Your task to perform on an android device: Get directions to Savannah, GA, in the CruiseMapper app.
Image 0: 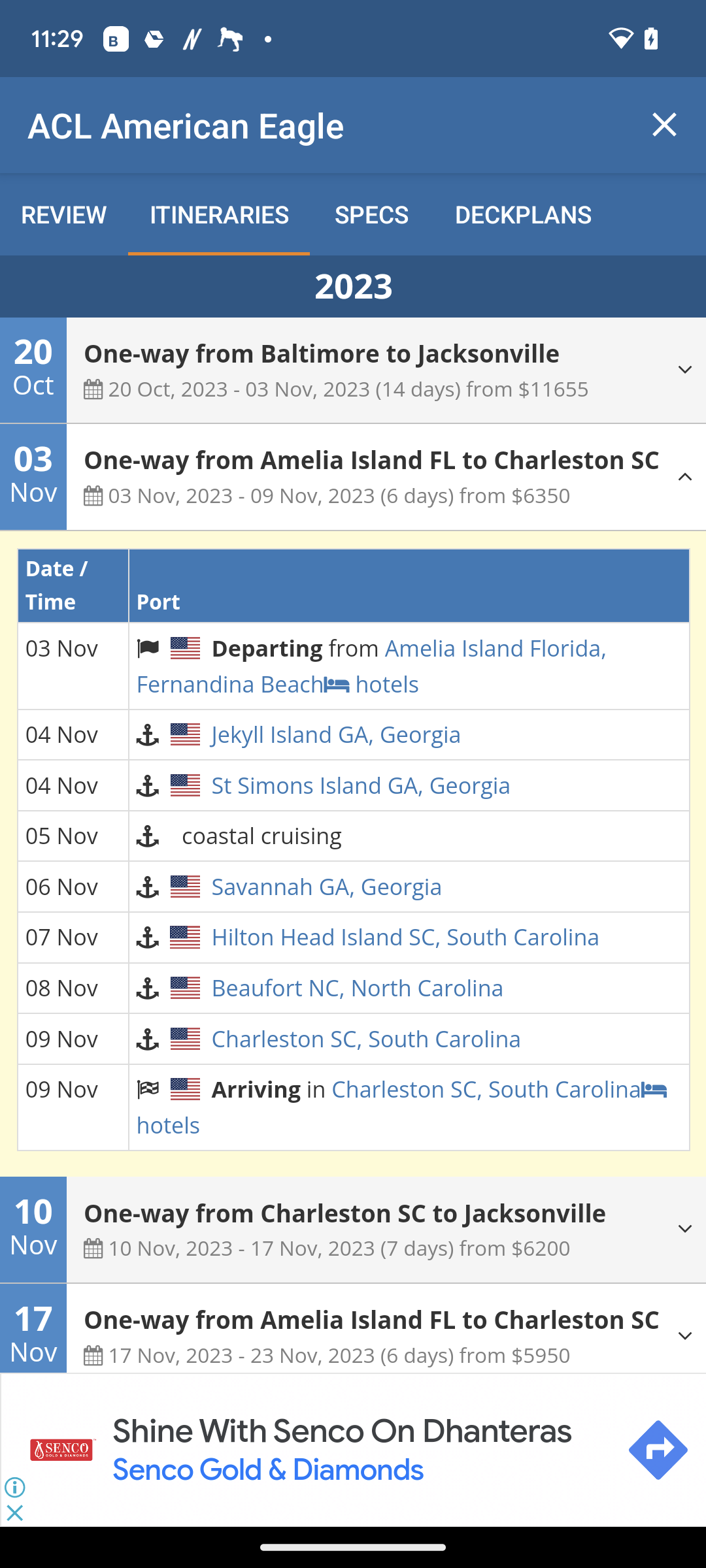
Click on Savannah in the middle of the screen.
Step 0: click (326, 885)
Image 1: 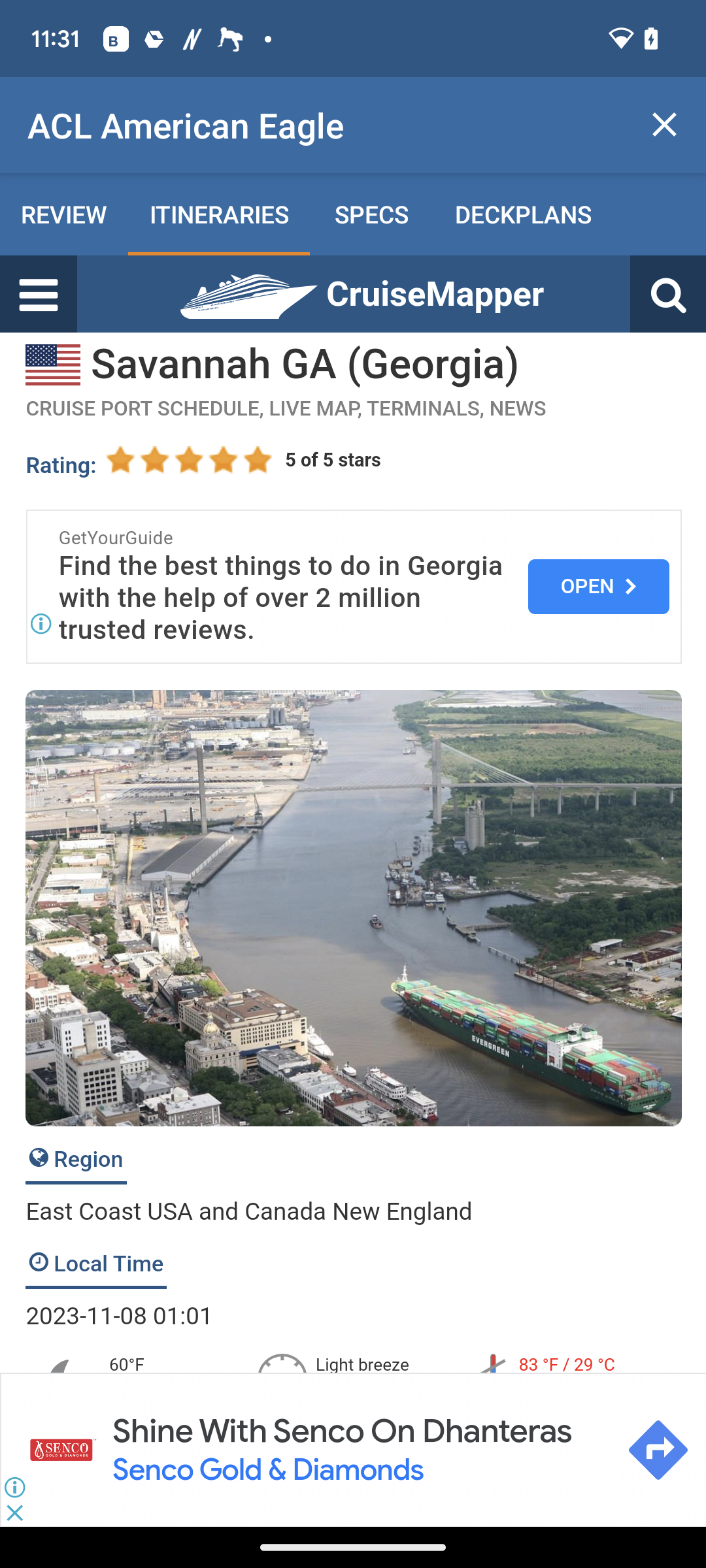
Scroll up
Step 1: scroll down
Image 2: 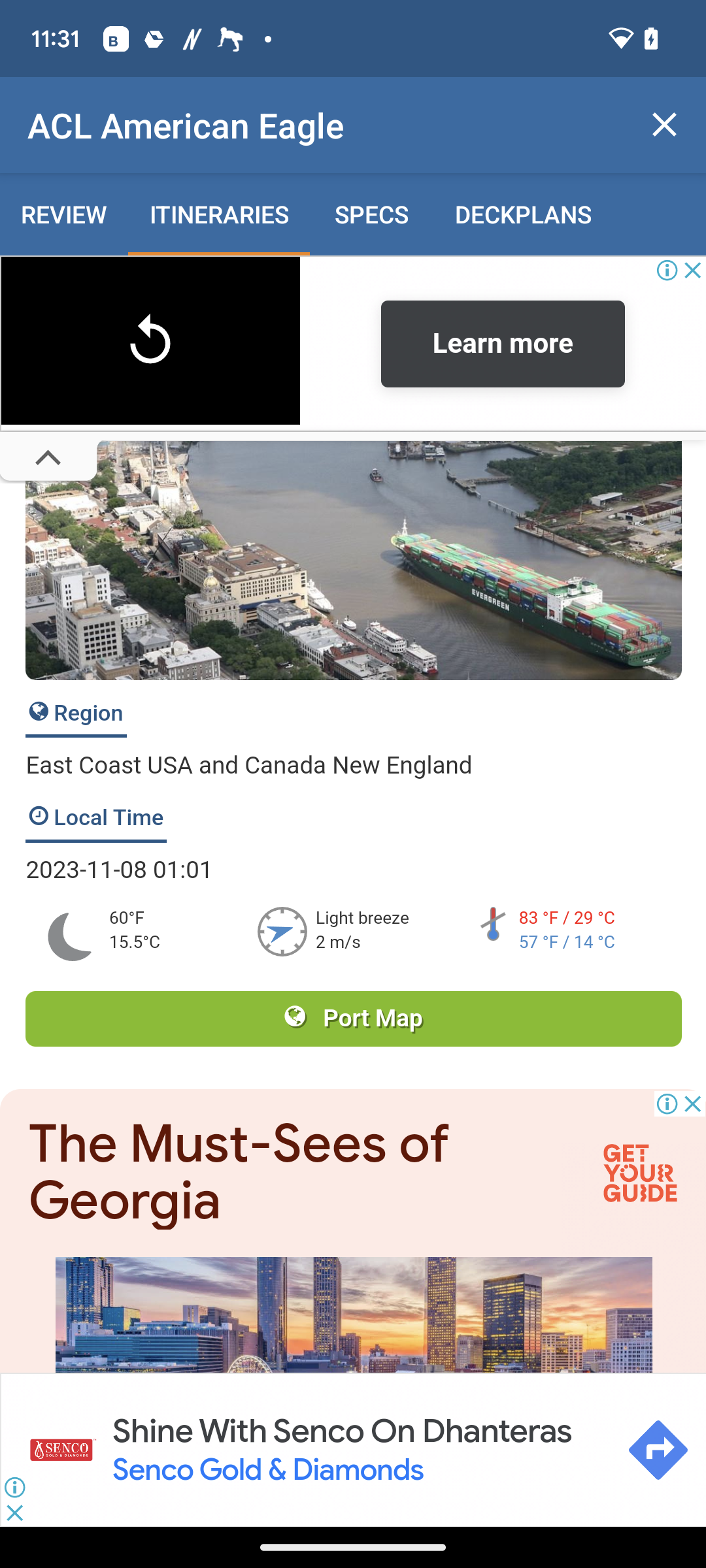
Click on Port Map button in the middle of the screen.
Step 2: click (352, 1019)
Image 3: 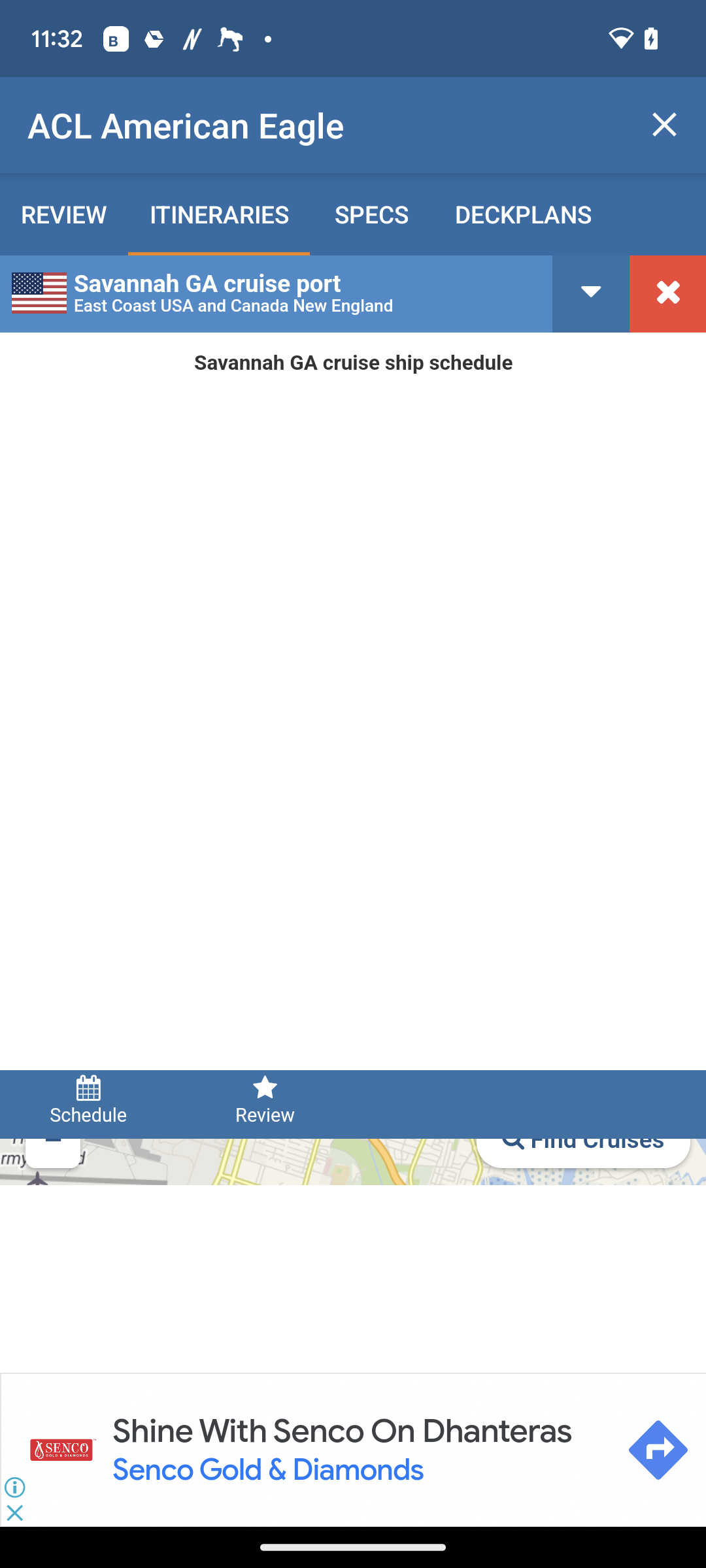
Click on Port Map button in the middle of the screen.
Step 3: wait